Your task to perform on an android device: Go to Google Slides & add the image to the slide
Image 0: 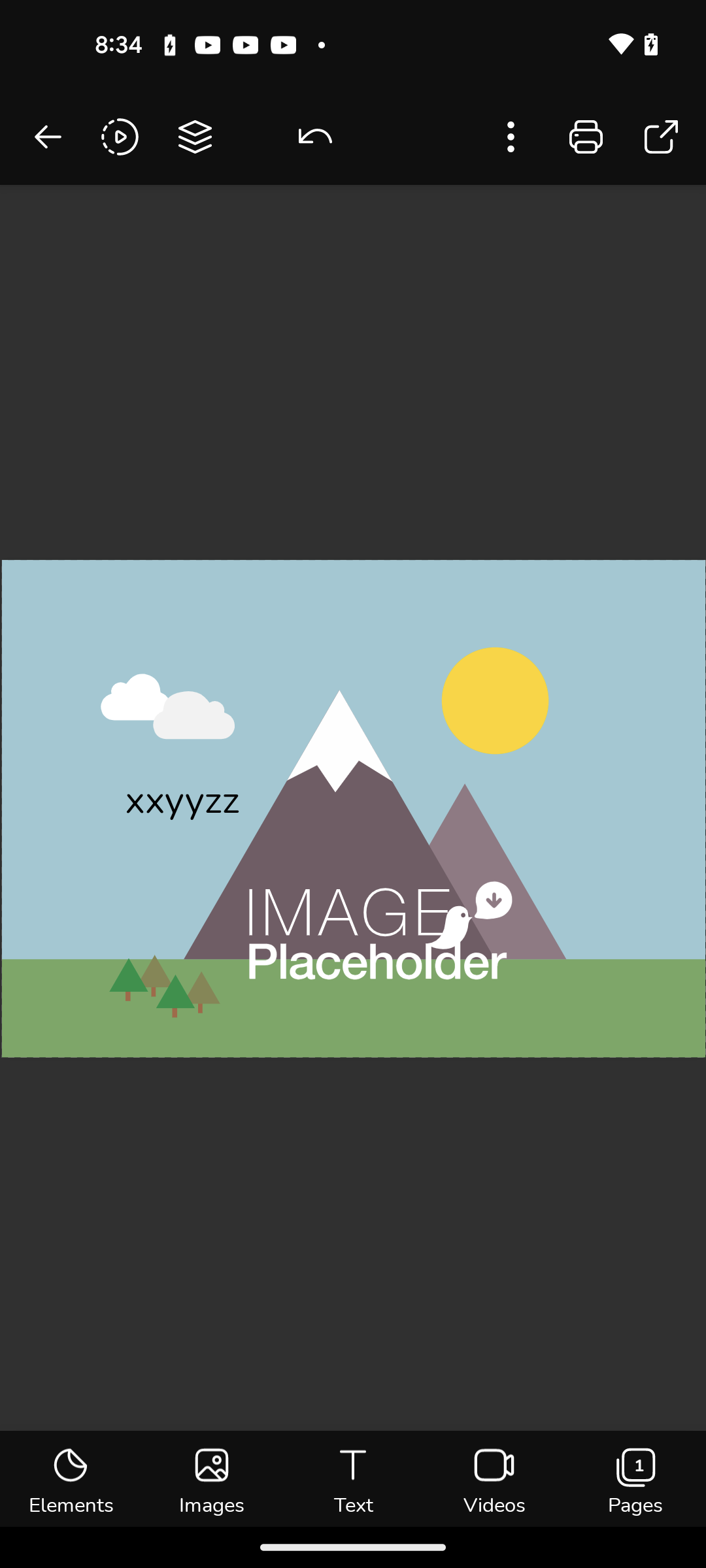
open the Google Slides app
Step 0: open app "Slides"
Image 1: 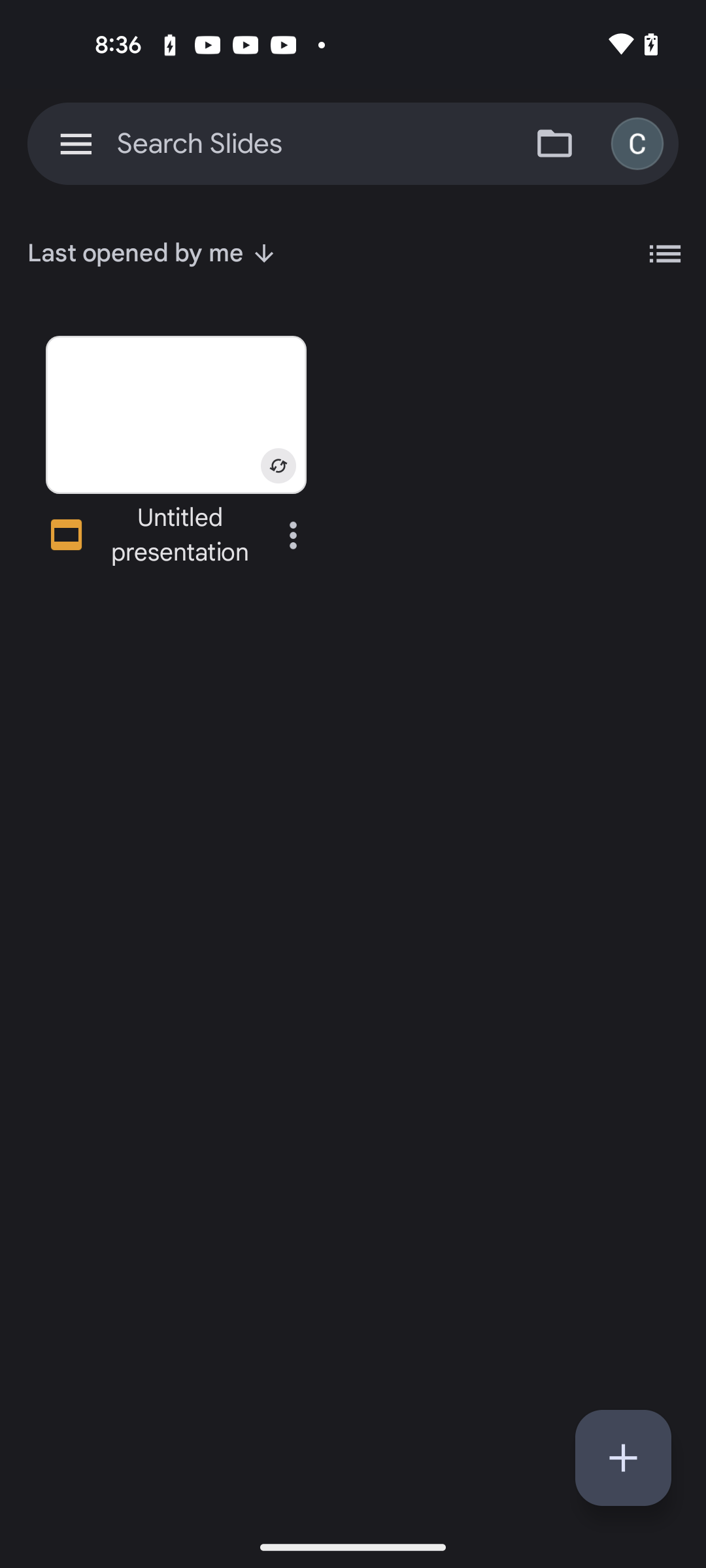
click to open the presentation
Step 1: click (176, 399)
Image 2: 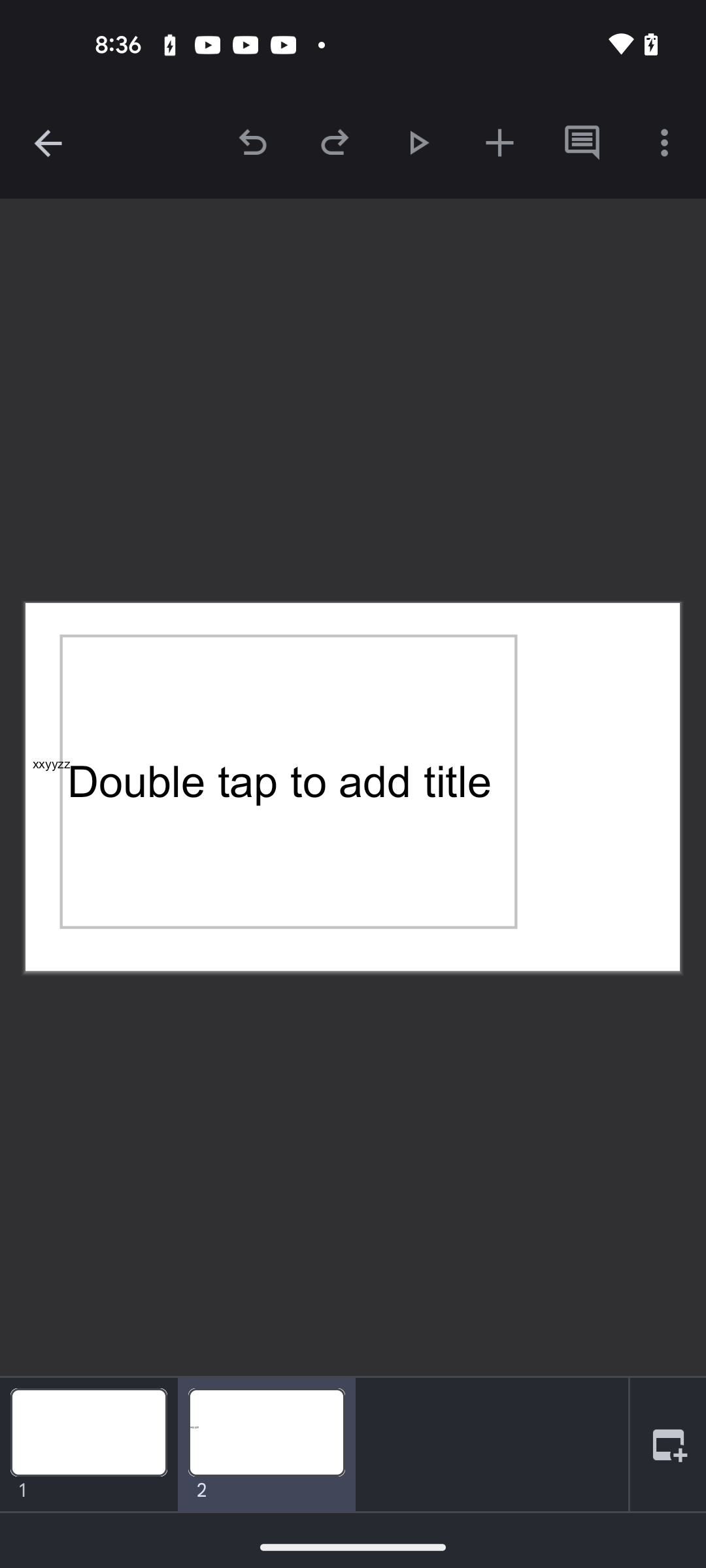
click on the plus icon at the top of the screen
Step 2: click (499, 142)
Image 3: 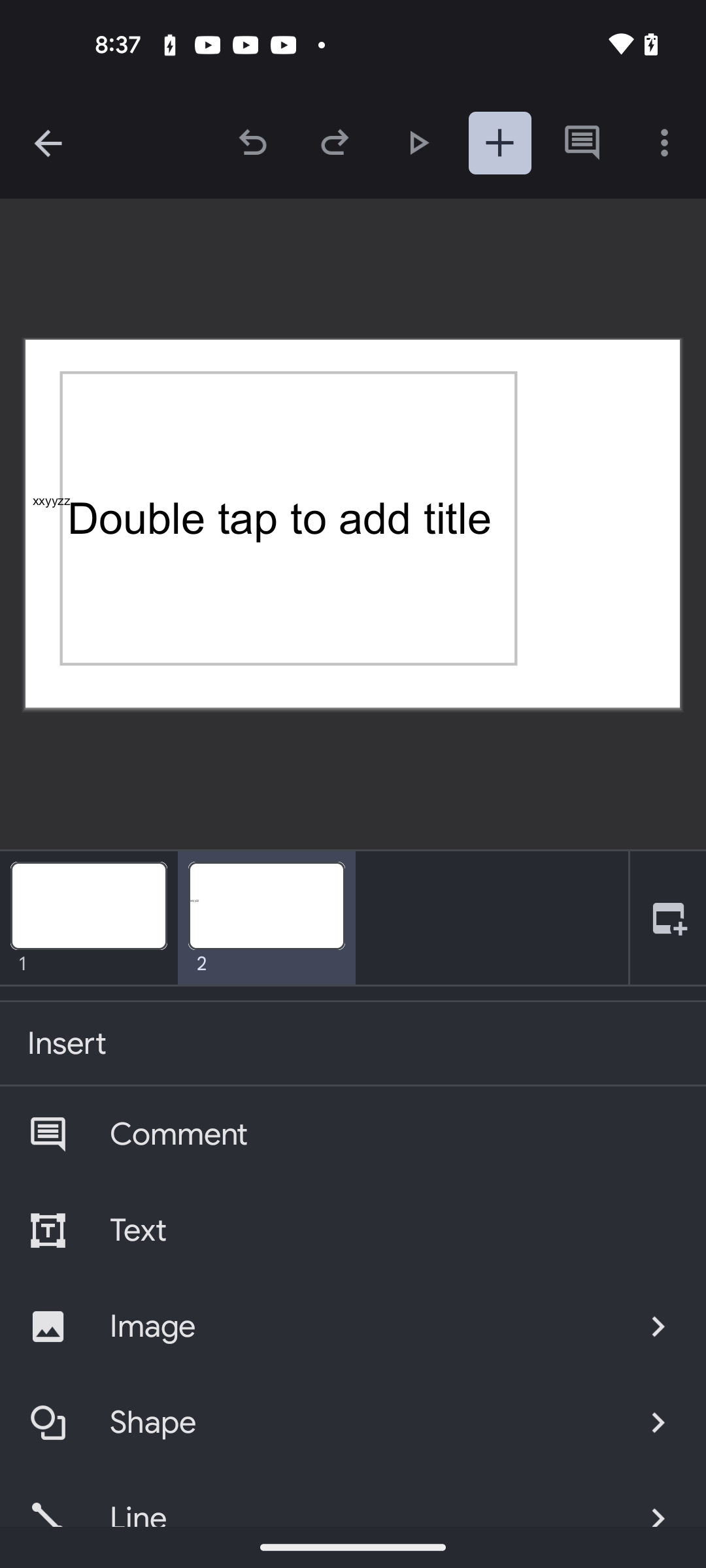
click on the Images option
Step 3: click (360, 1326)
Image 4: 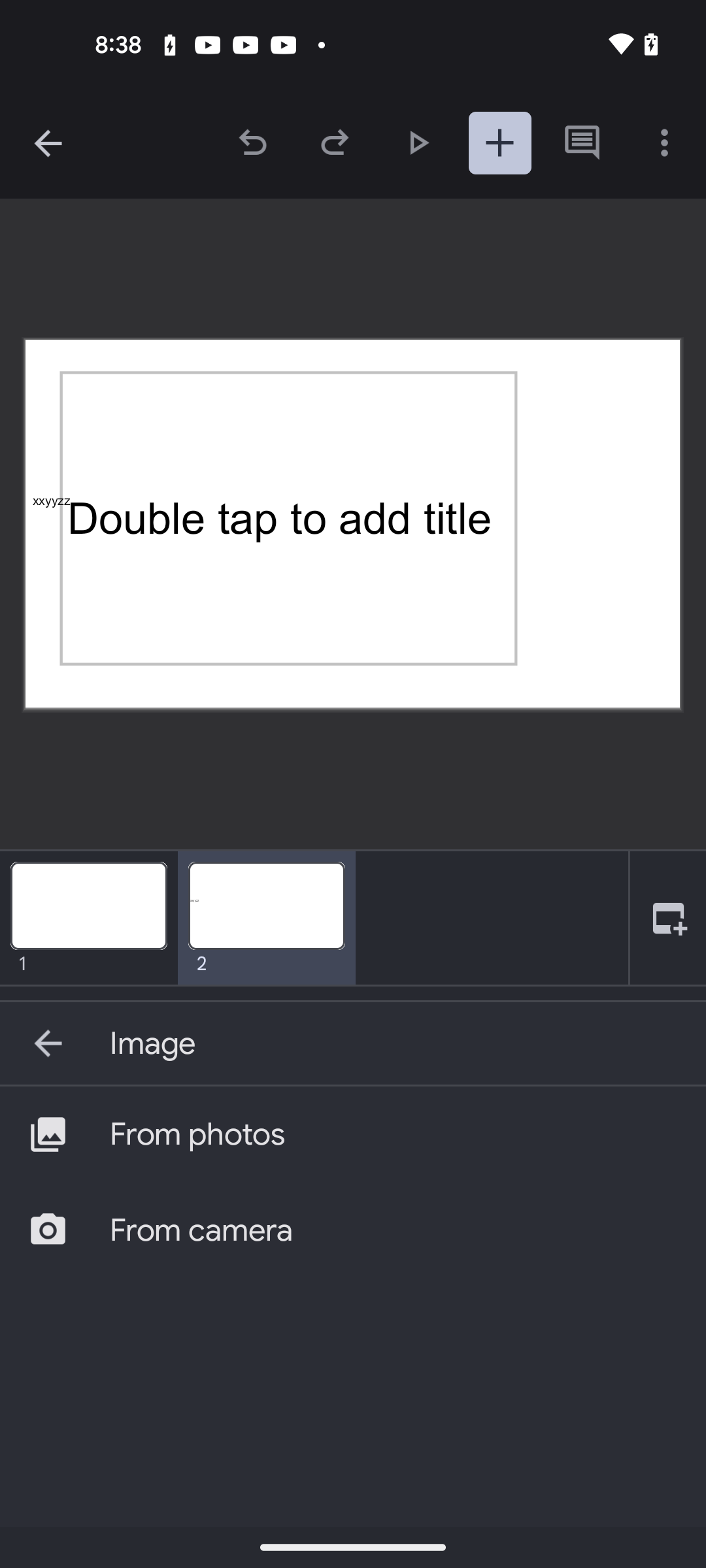
click on the From photos option
Step 4: click (394, 1134)
Image 5: 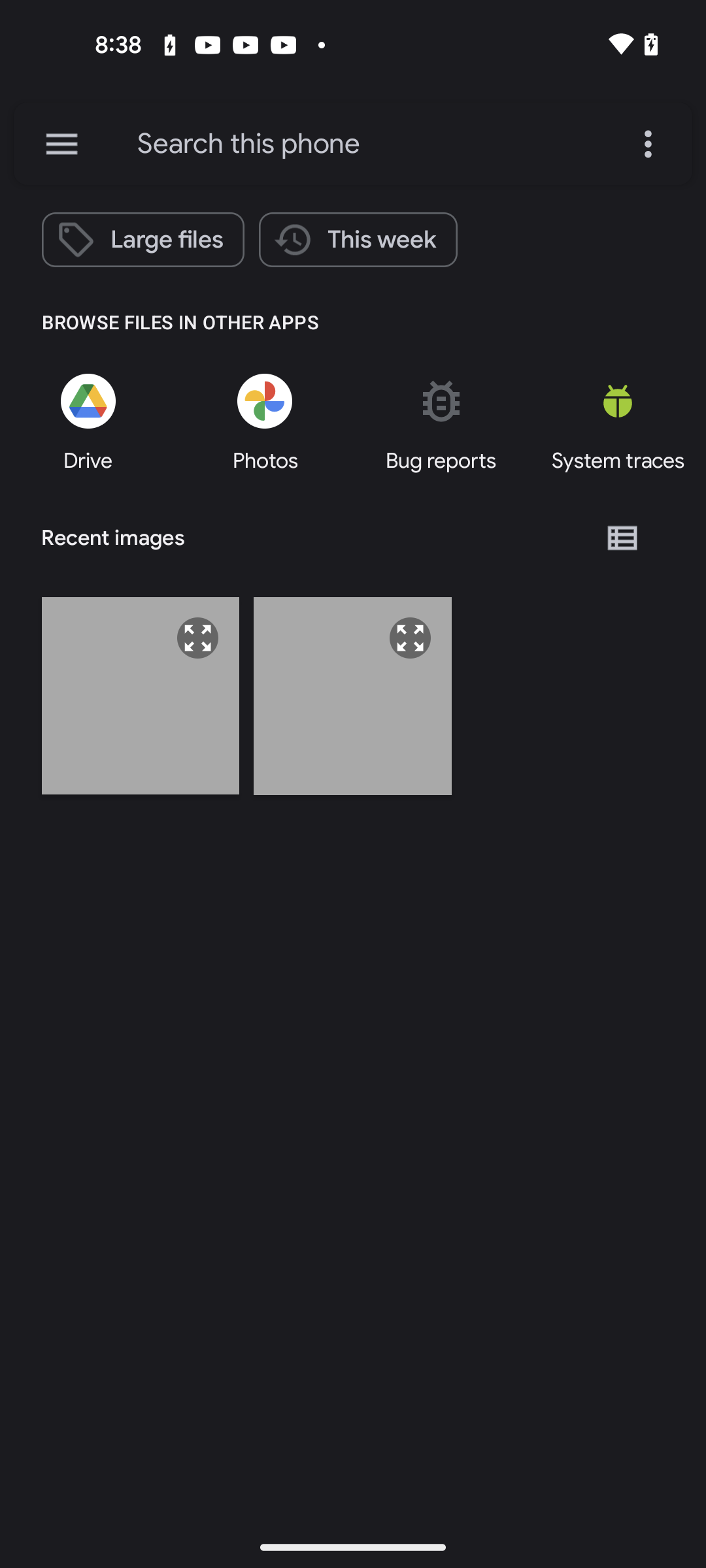
click on the Photos app option
Step 5: click (263, 399)
Image 6: 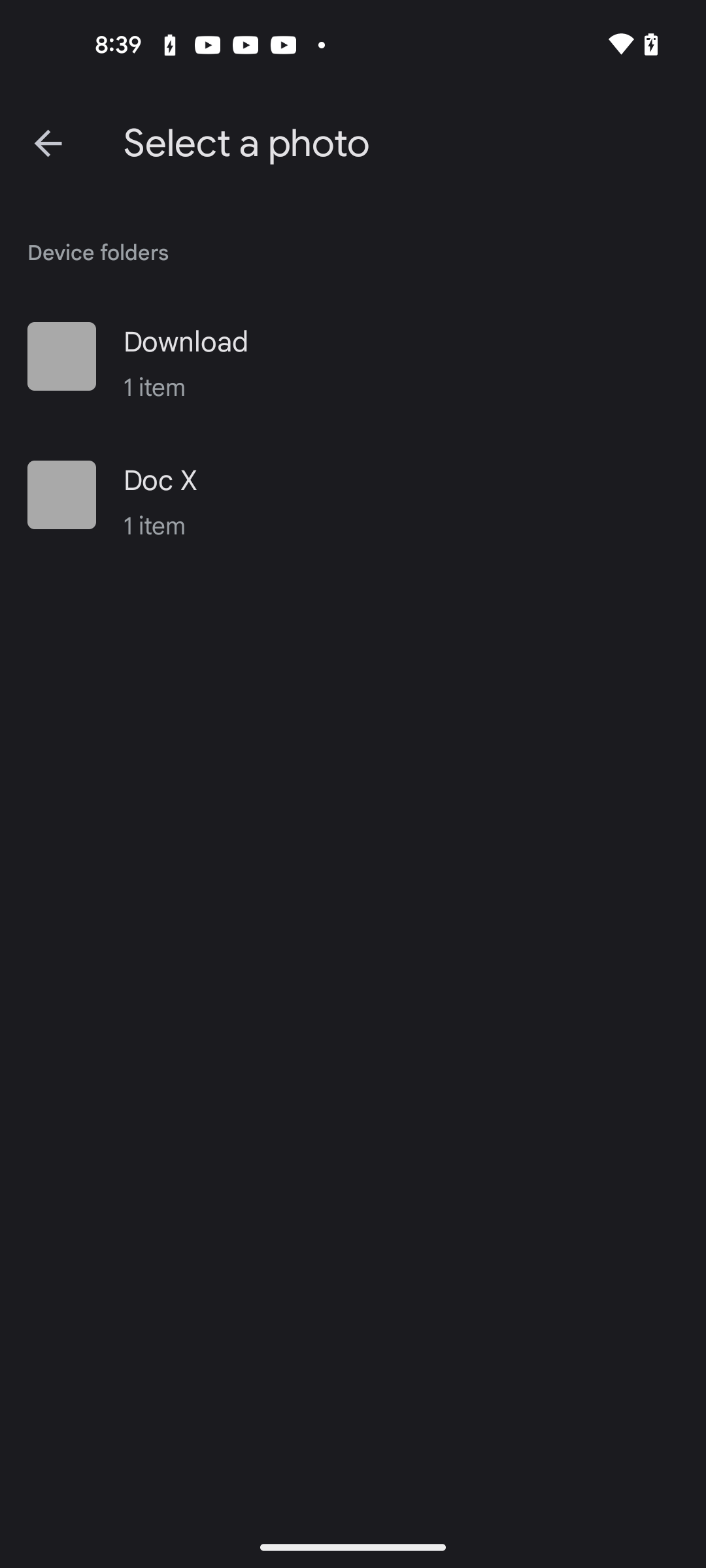
click on Download
Step 6: click (186, 342)
Image 7: 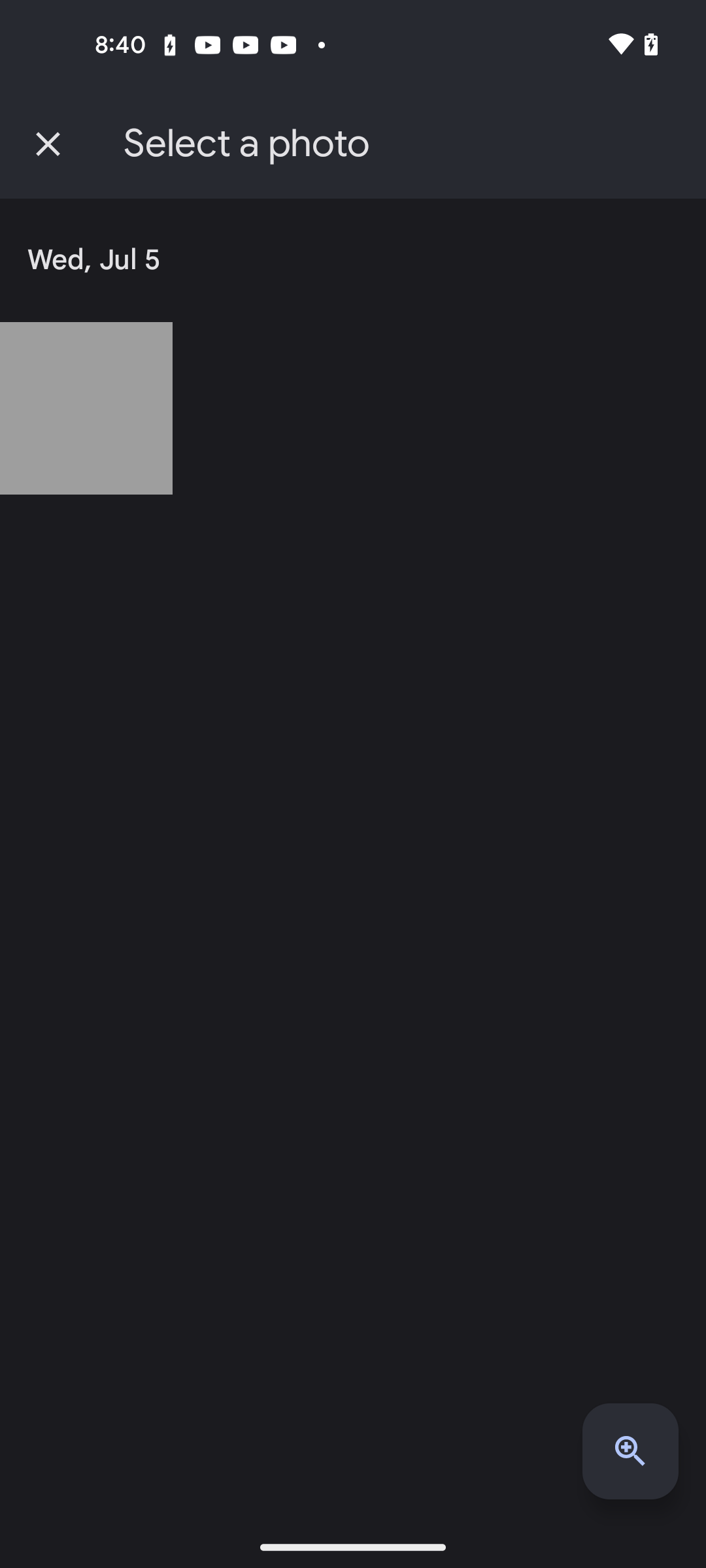
select the image
Step 7: click (86, 408)
Image 8: 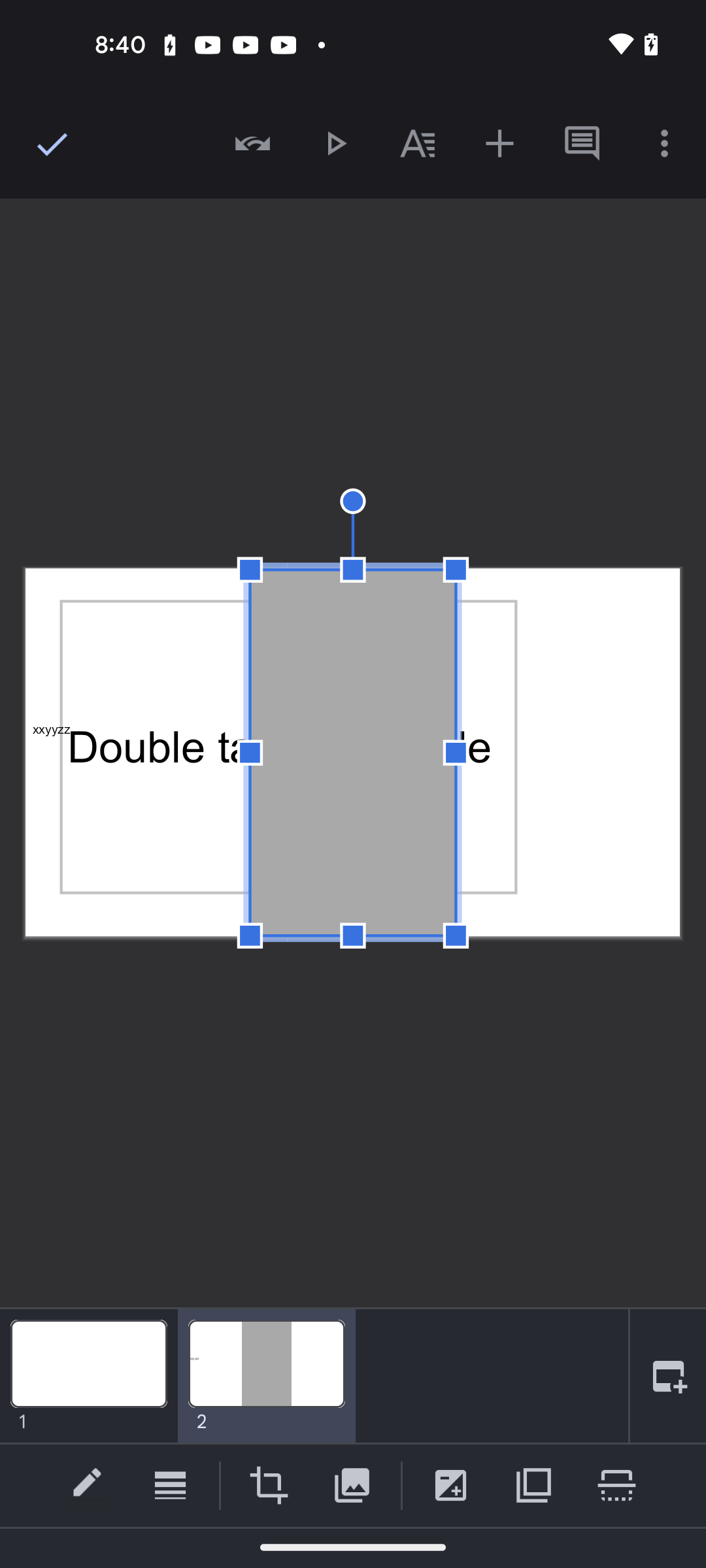
click on the tick icon at the top left corner of the screen
Step 8: click (48, 143)